Your task to perform on an android device: I had used the Generic Biker Solid jacket as they are value for money products but this time i want to look for other similar product with low price budget , compare the prices of the similar product to Generic Biker Solid jacket in the Amazon app .
Image 0: 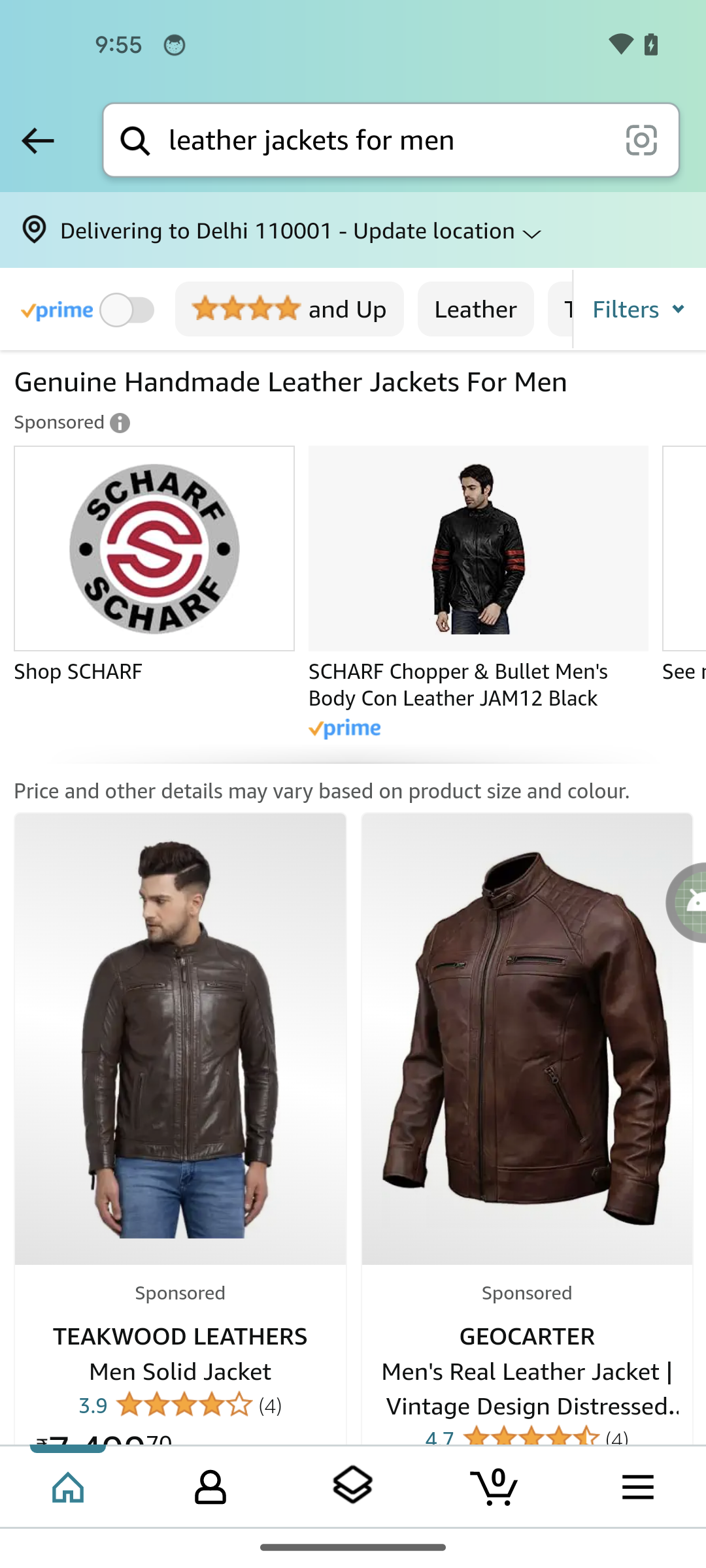
Swipe up for the Generic Biker Solid jacket
Step 0: scroll down
Image 1: 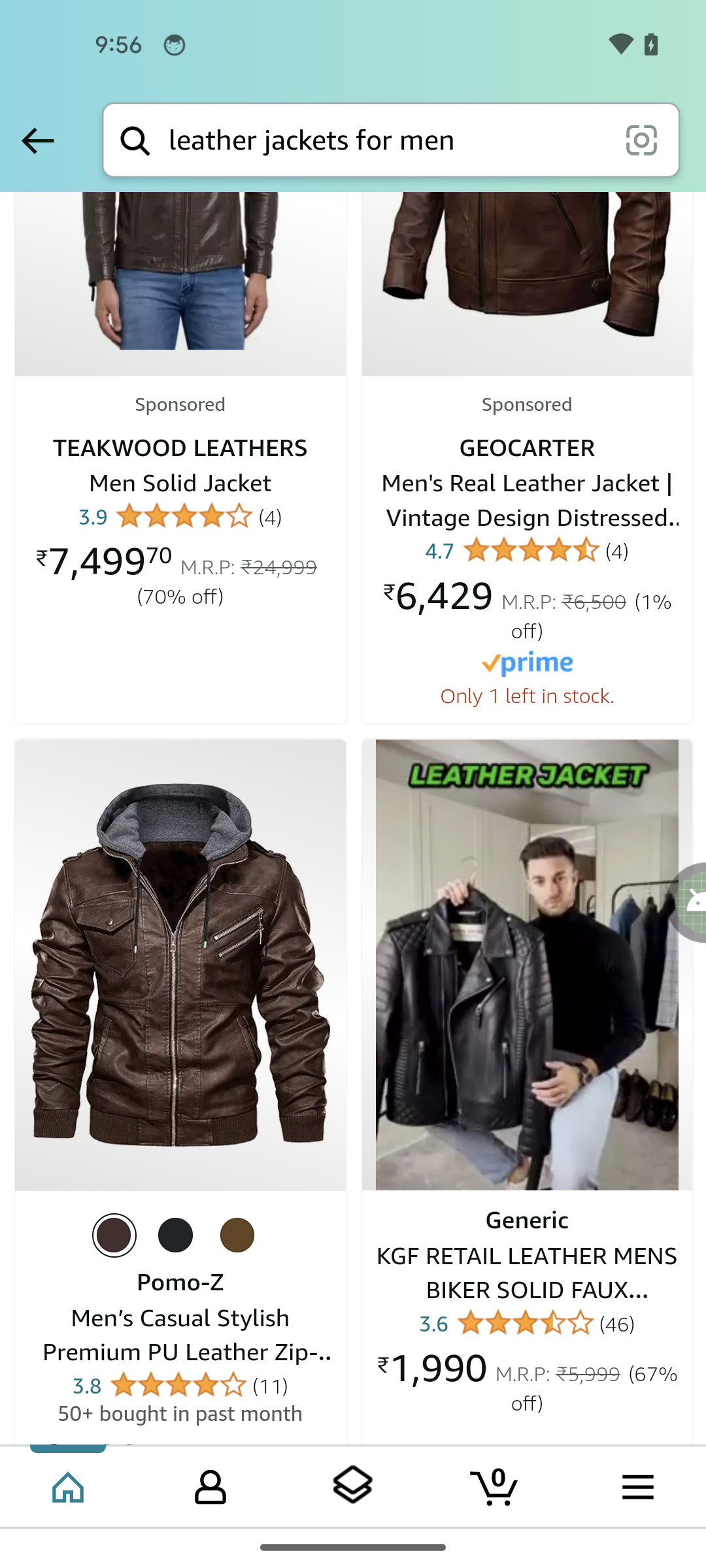
Click on the Generic Biker Solid jacket
Step 1: click (526, 966)
Image 2: 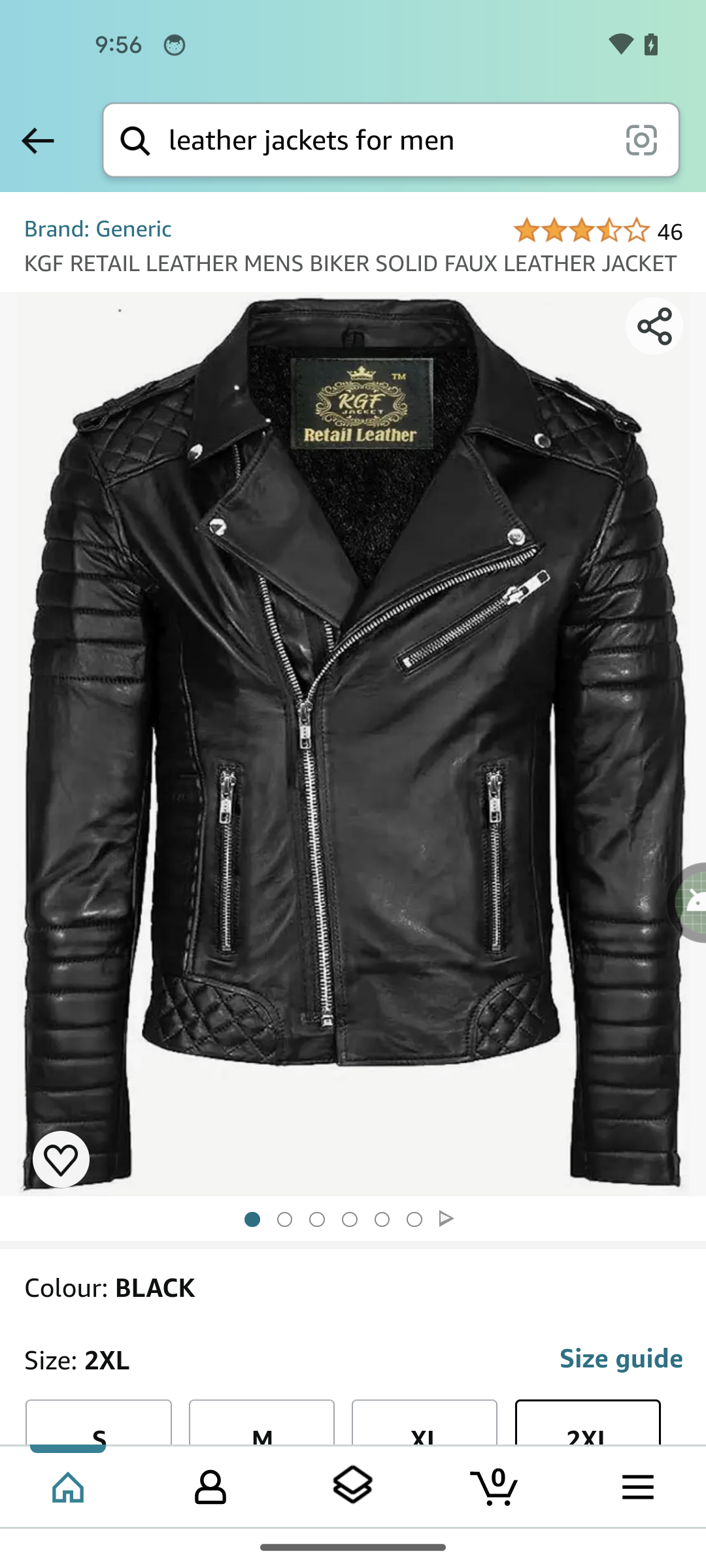
Swipe upto the comparison table
Step 2: scroll down
Image 3: 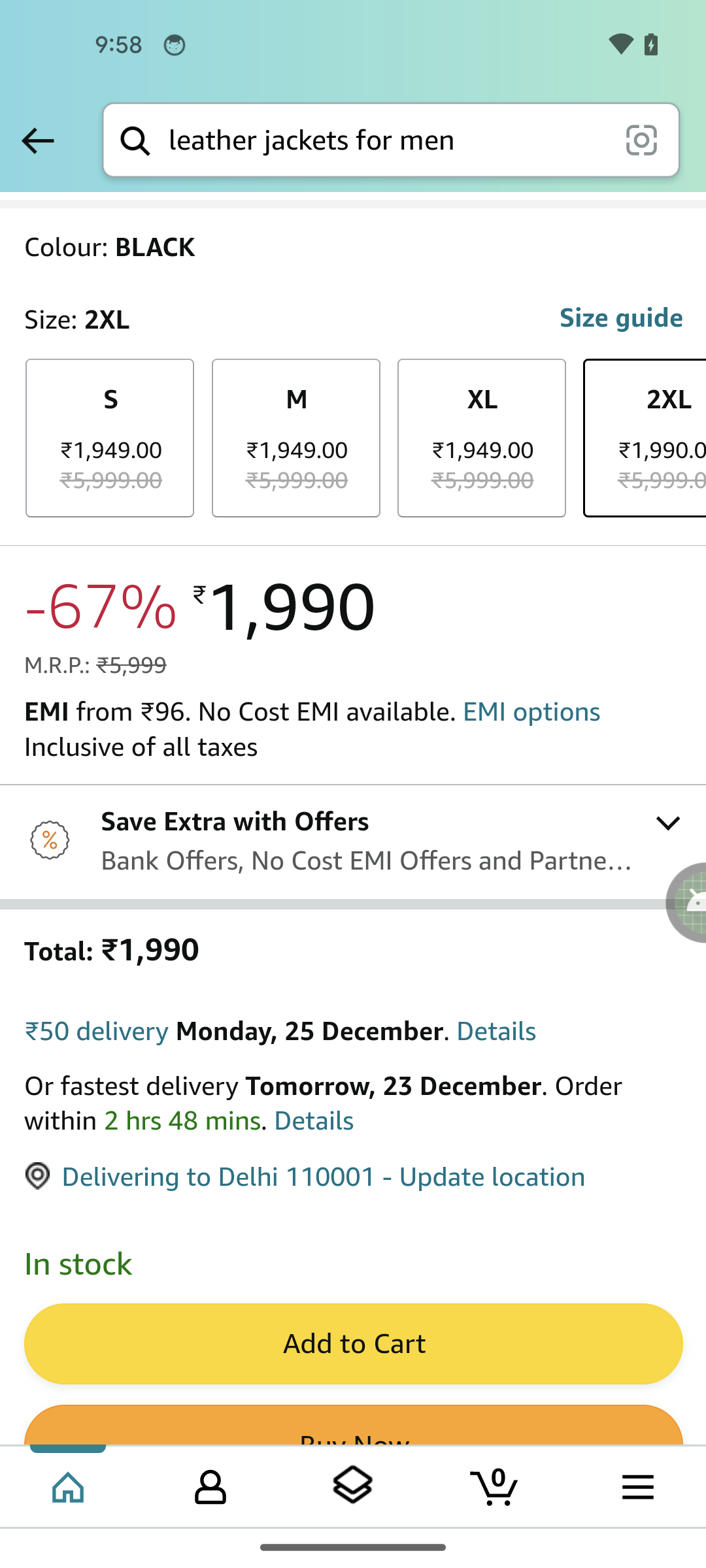
Swipe upto the comparison table
Step 3: scroll down
Image 4: 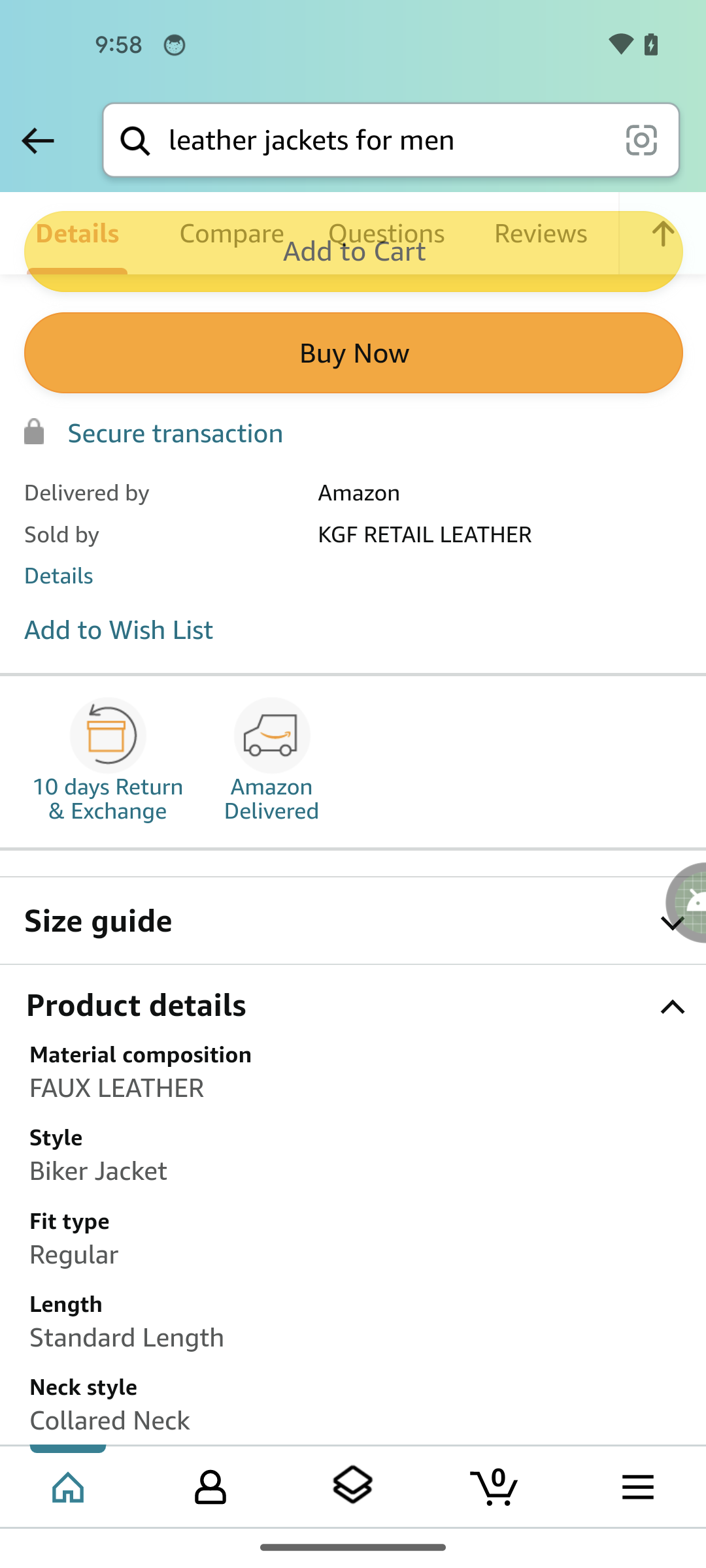
Swipe upto the comparison table
Step 4: scroll down
Image 5: 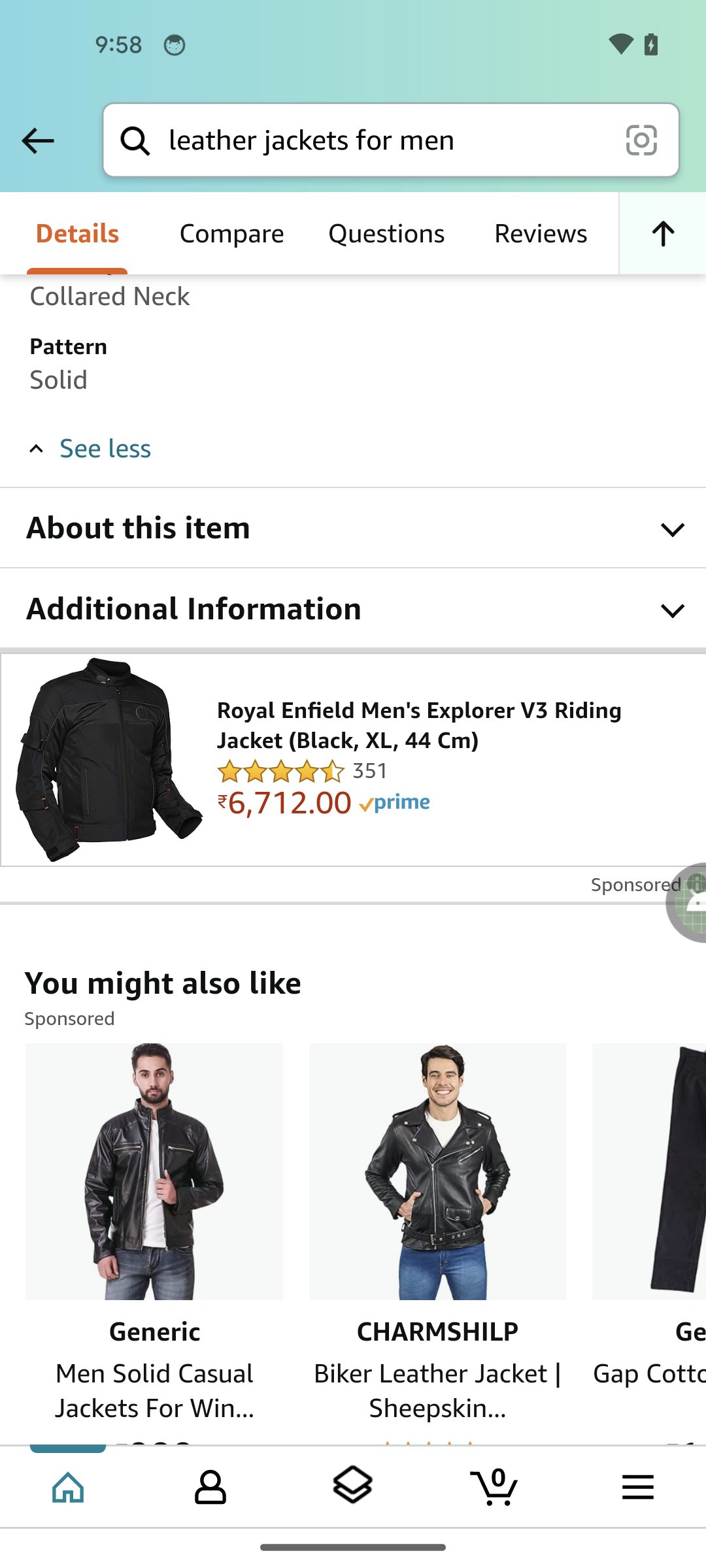
Click on the Compare button 
Step 5: click (231, 233)
Image 6: 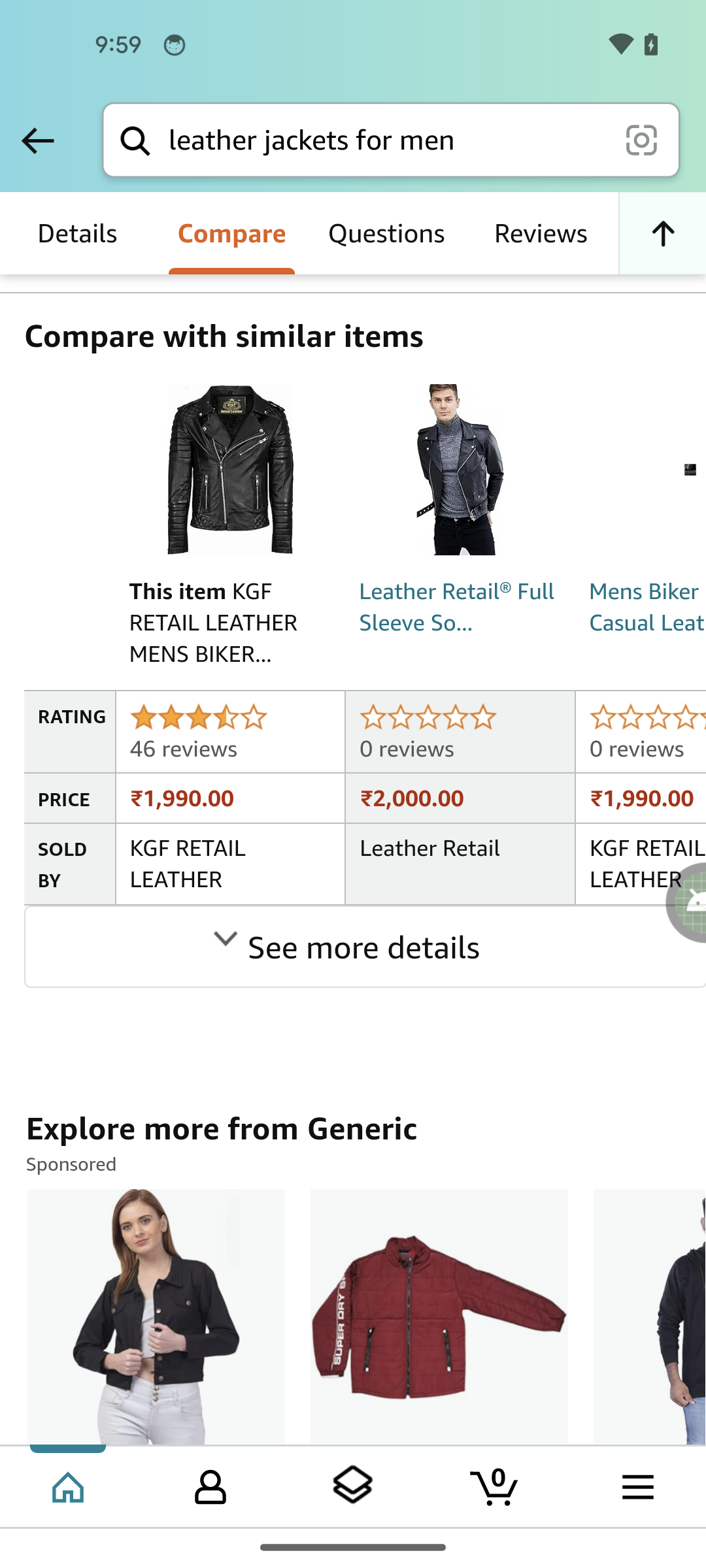
Swipe left the comparison table
Step 6: scroll right